Your task to perform on an android device: All about eve is my favourite movie so I want to record this movie name All about Eve name in the Voice recorder app
Image 0: 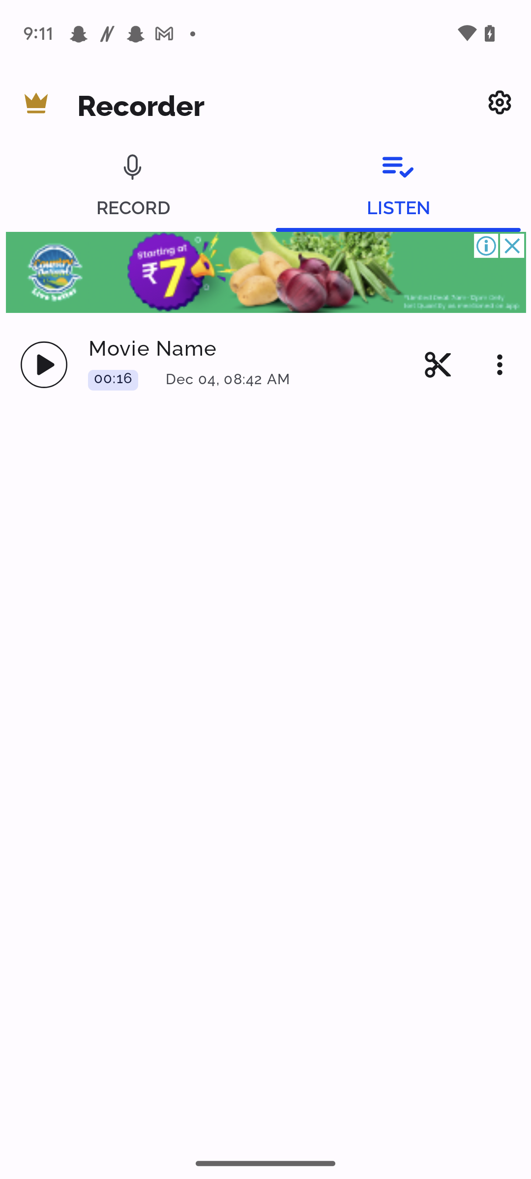
Open the Voice Recorder app
Step 0: open app "Voice Recorder"
Image 1: 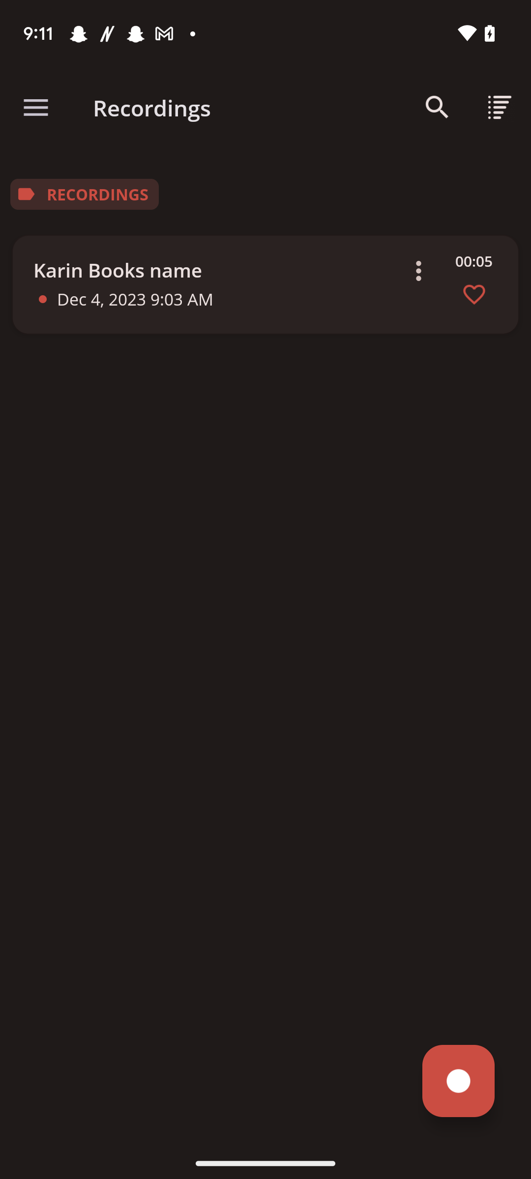
Click on the record button
Step 1: click (458, 1081)